Your task to perform on an android device: Insert an image of a solar panel from my Gallery to a new blank  slide on the PowerPoint app.
Image 0: 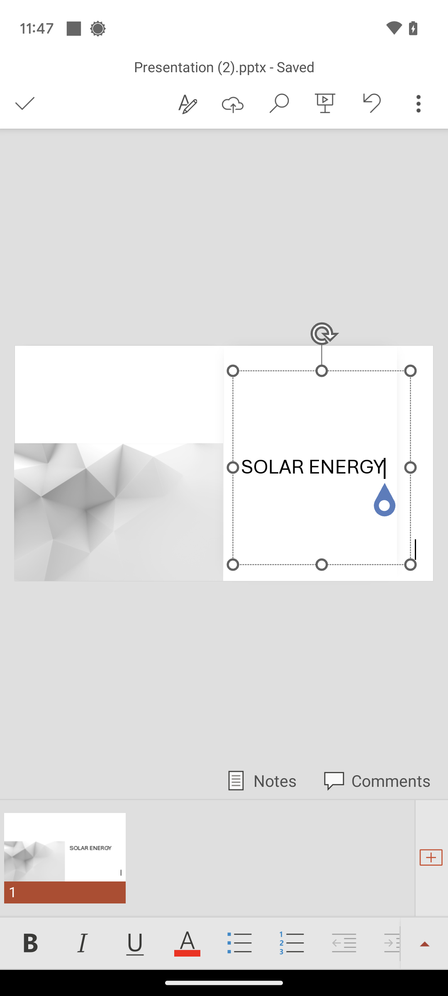
Click on the + icon at the bottom right of the screen to insert a new slide.
Step 0: click (431, 858)
Image 1: 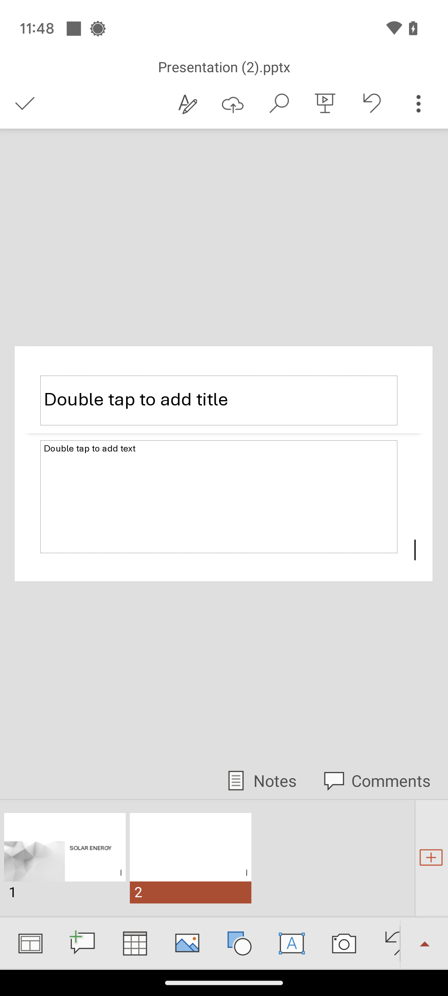
Click on Layout icon at the bottom left of the screen.
Step 1: click (31, 943)
Image 2: 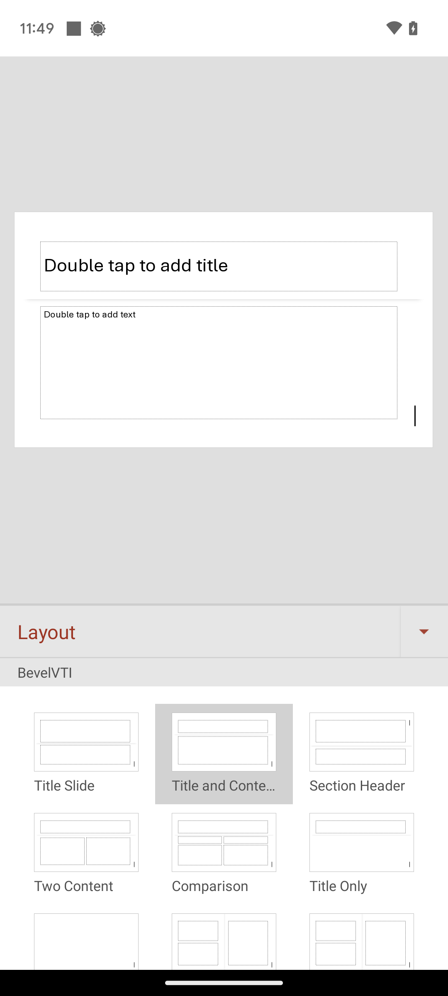
Select the Two Content format of slide.
Step 2: click (86, 854)
Image 3: 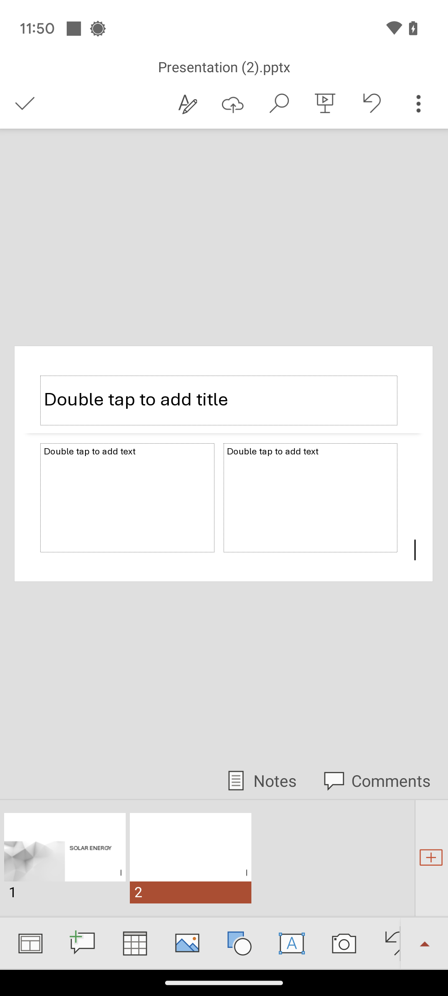
Click on the image icon at the bottom of the screen.
Step 3: click (187, 943)
Image 4: 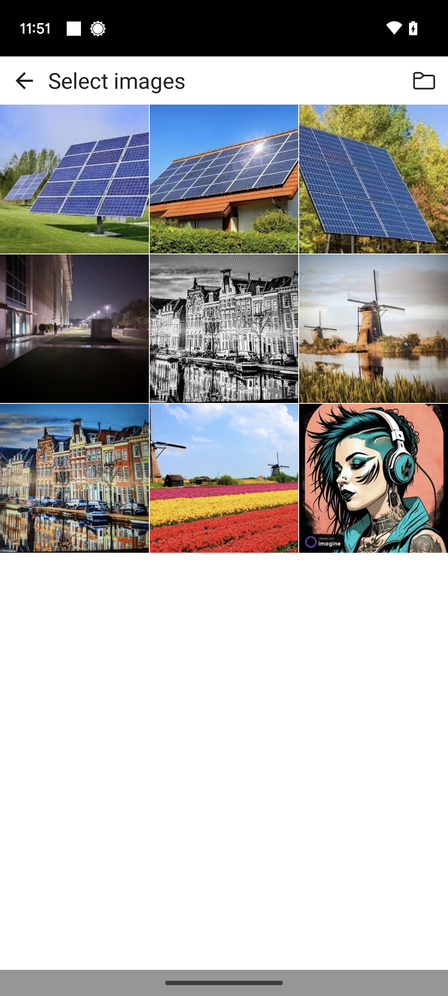
Select the second image of solar panel.
Step 4: click (224, 179)
Image 5: 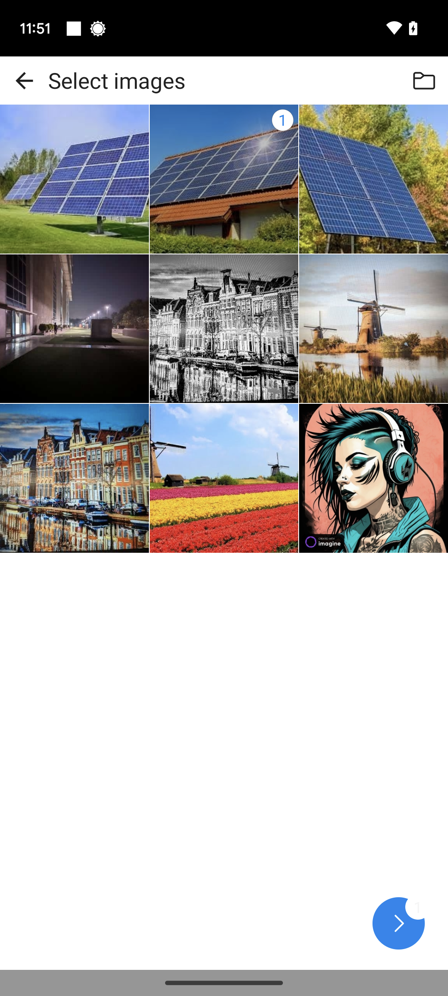
Click on arrow icon at the bottom-right of the screen.
Step 5: click (401, 923)
Image 6: 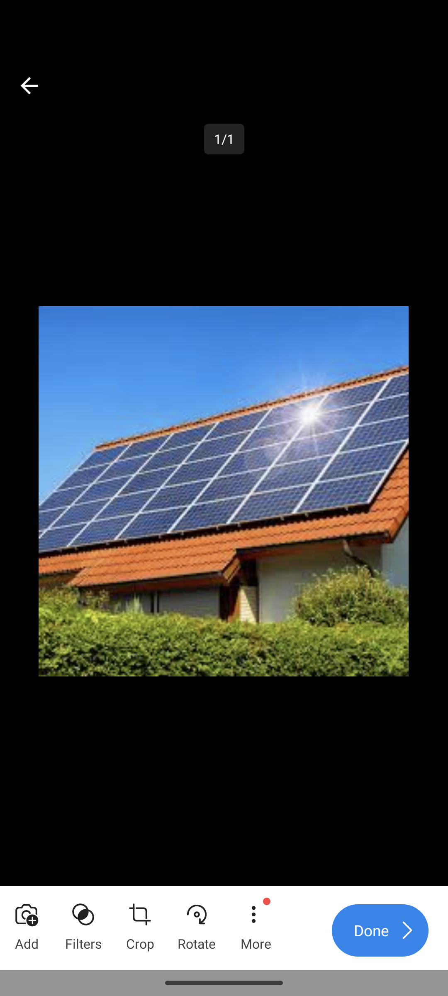
Click on Done at the bottom-right of the screen.
Step 6: click (371, 930)
Image 7: 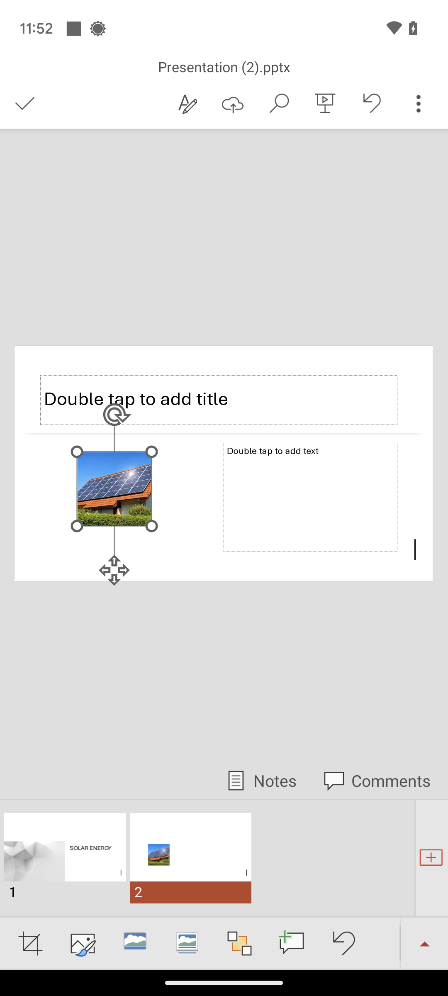
Click on Done at the bottom-right of the screen.
Step 7: wait